Your task to perform on an android device: I will depart from the rome after 3:00 PM, so on the CityMapper app, view the schedule details, such as departure and arrival times,stops etc., of the first train after 3:00 PM.
Image 0: 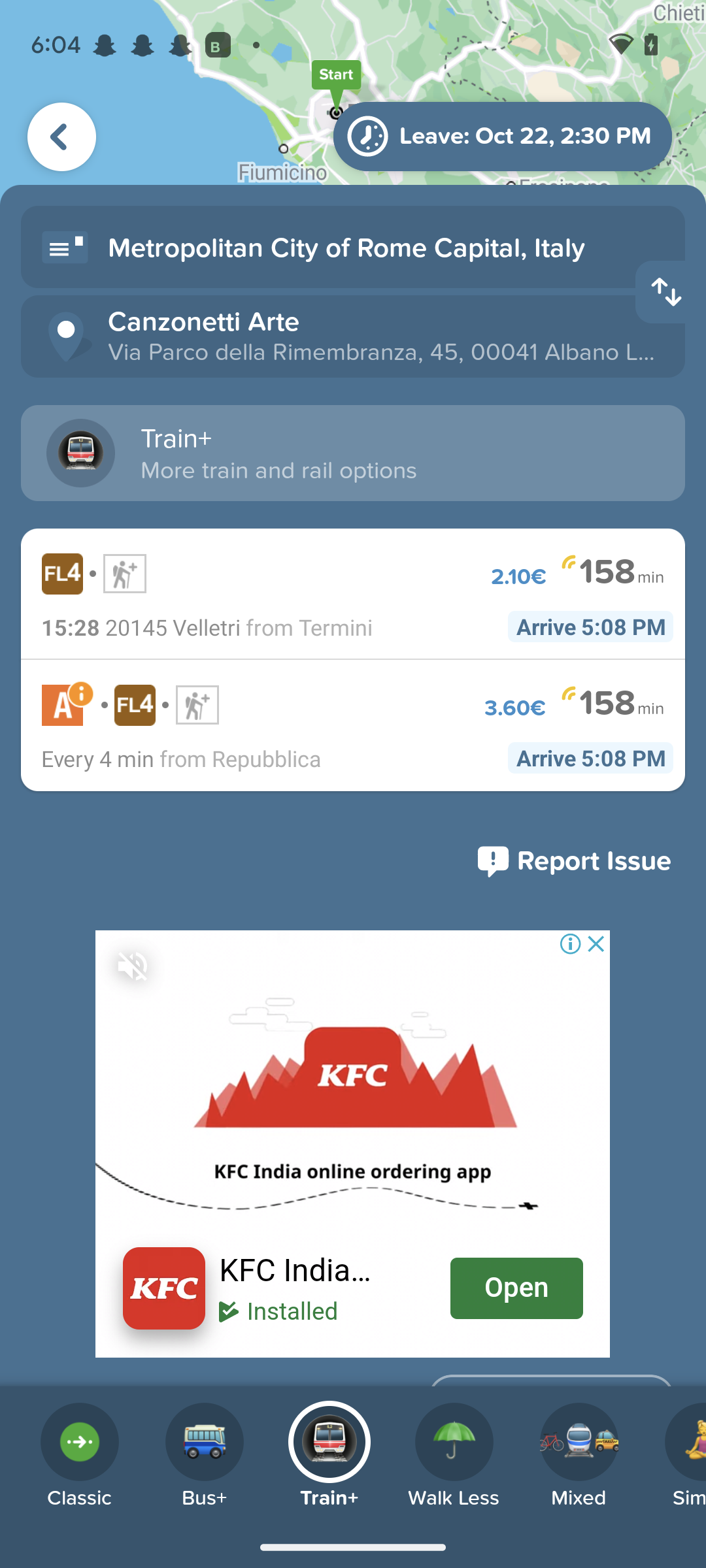
Click on the First Train at 15:28.
Step 0: click (353, 460)
Image 1: 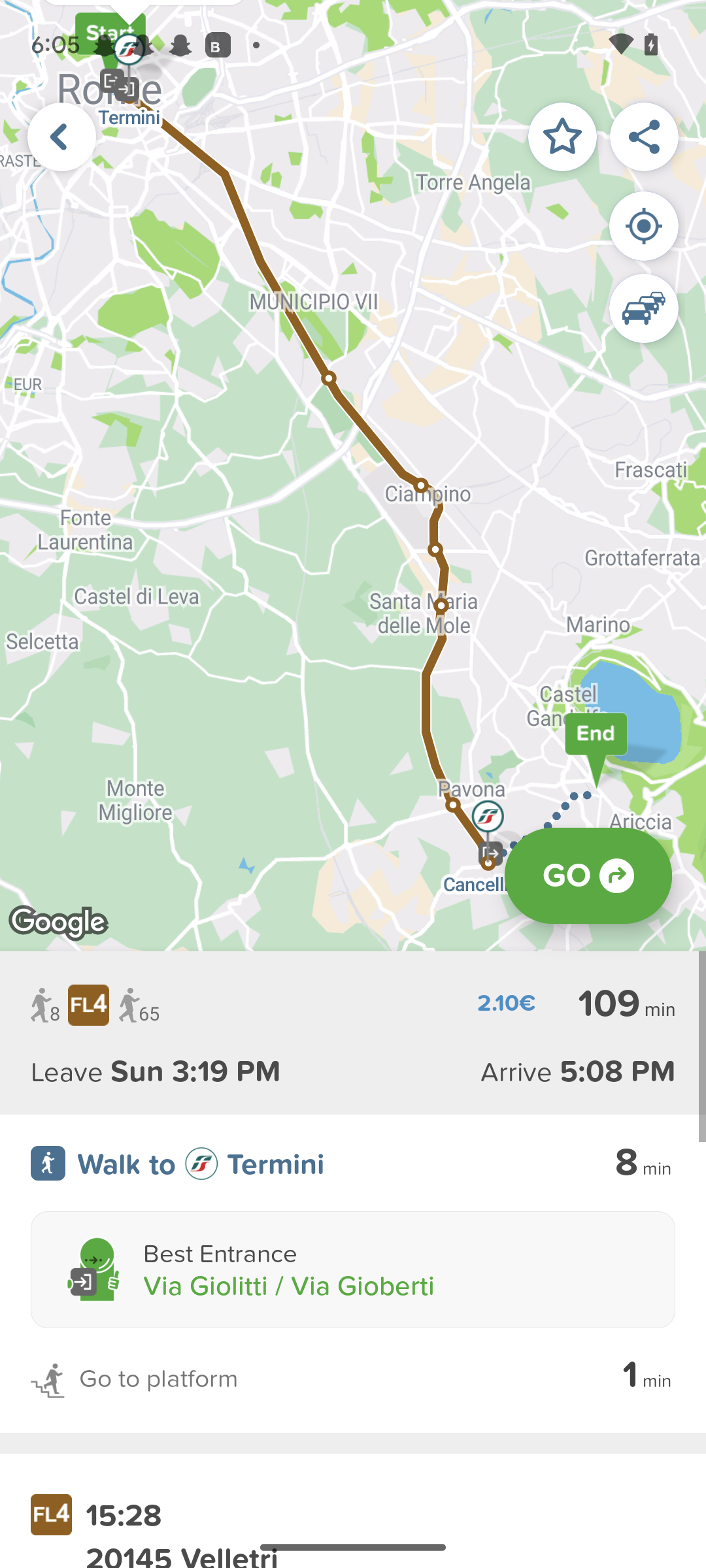
Scroll  up
Step 1: scroll down
Image 2: 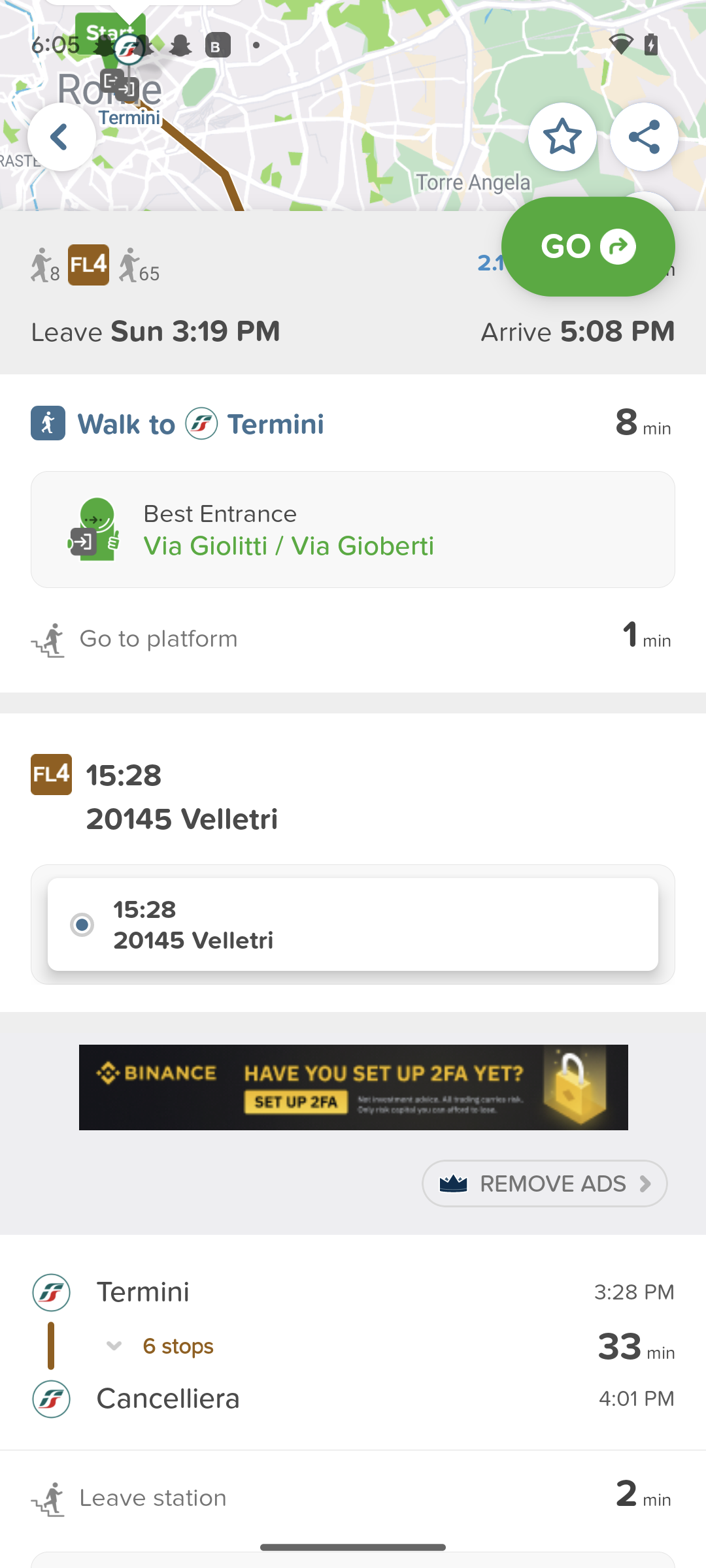
Click on the Text "6 stops".
Step 2: click (178, 1346)
Image 3: 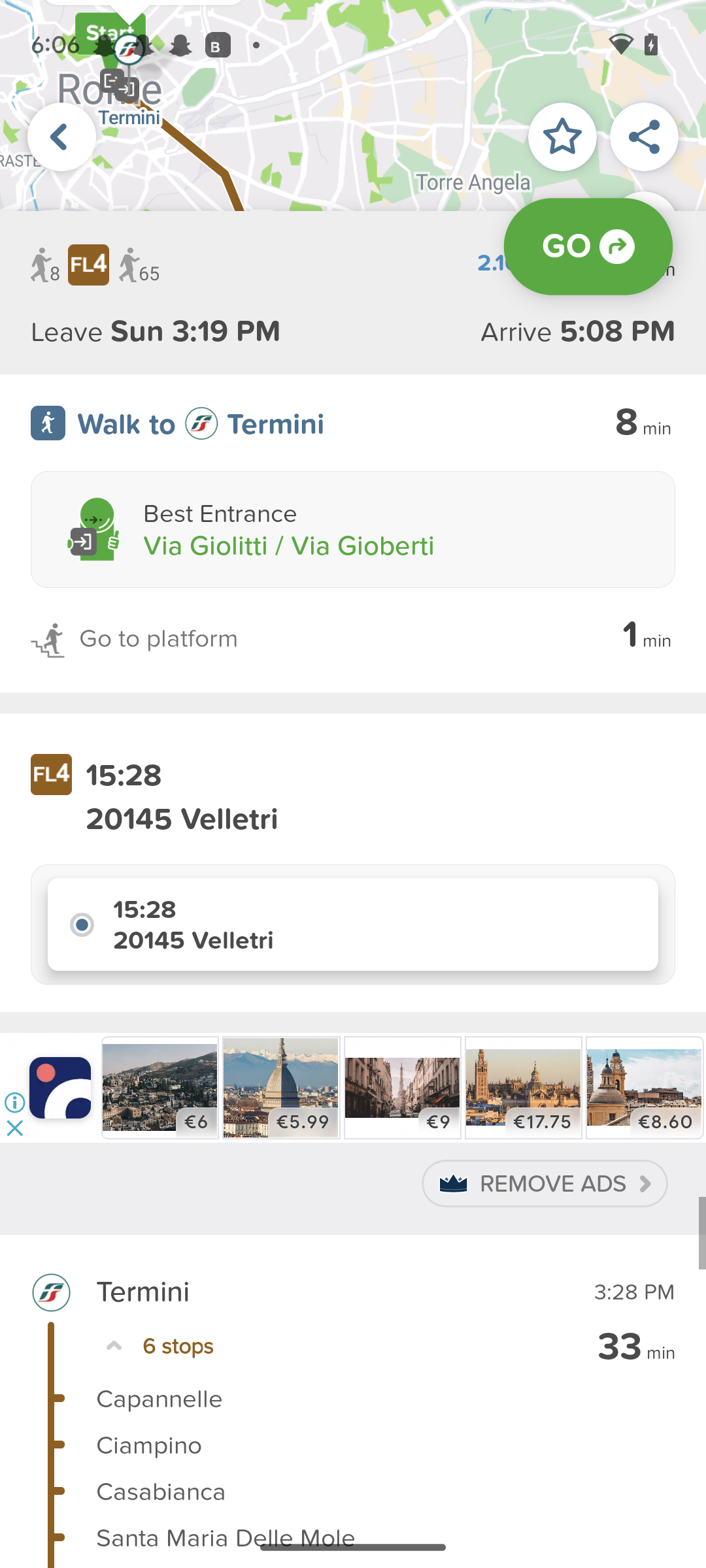
Scroll up
Step 3: scroll down